Your task to perform on an android device: Viw the weather conditions in the Weather channel app
Image 0: 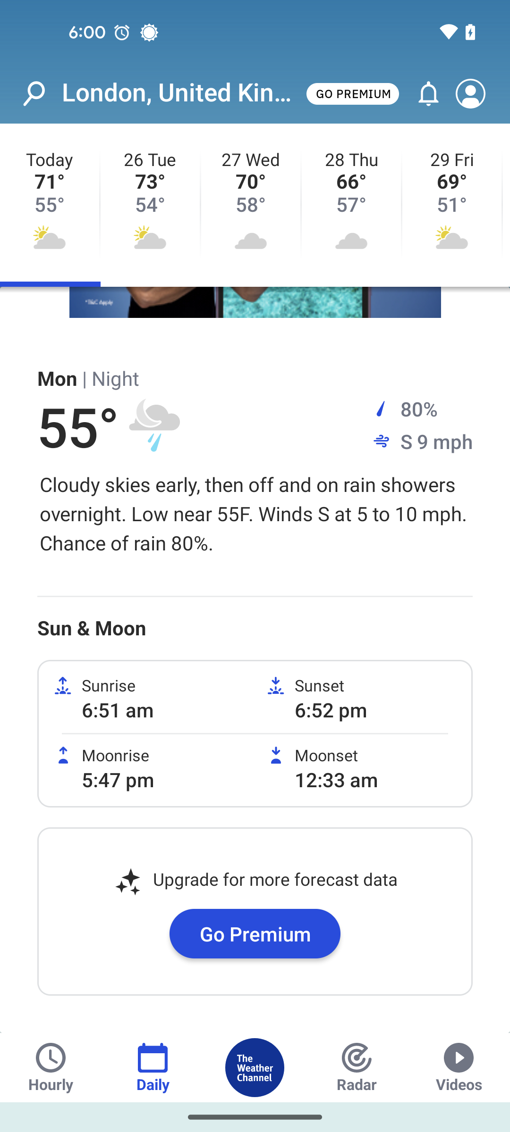
Go to the Radar tab
Step 0: click (357, 1067)
Image 1: 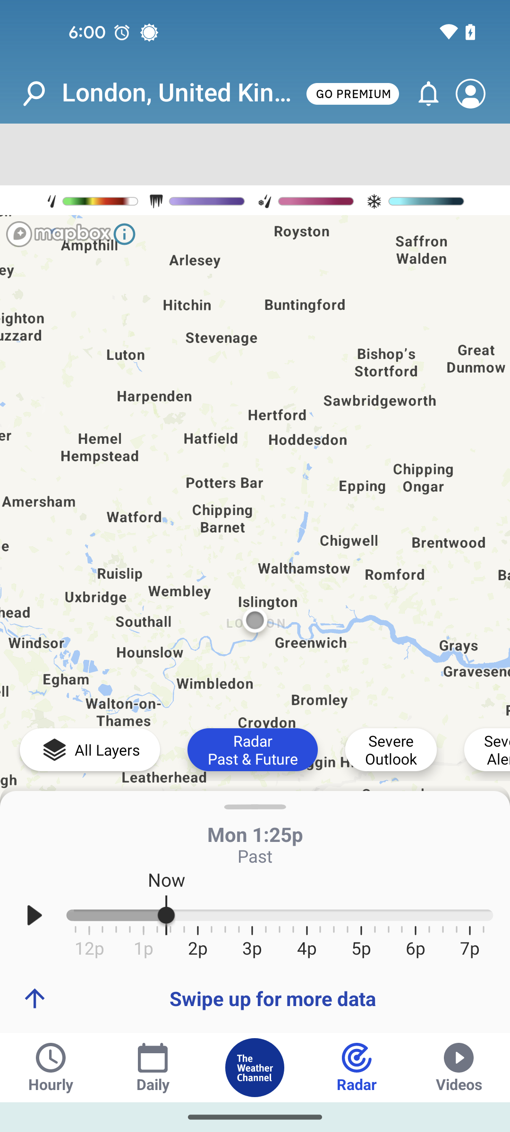
Click on the All Layers button
Step 1: click (90, 749)